Your task to perform on an android device: I'm out of meat, but I wanted to make meat soup.Use the lovelocal app to find a packet of boneless mutton.
Image 0: 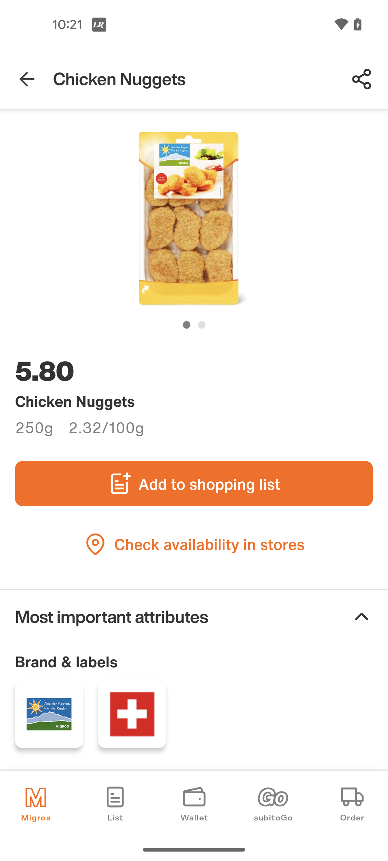
Open the lovelocal app
Step 0: open app "LoveLocal"
Image 1: 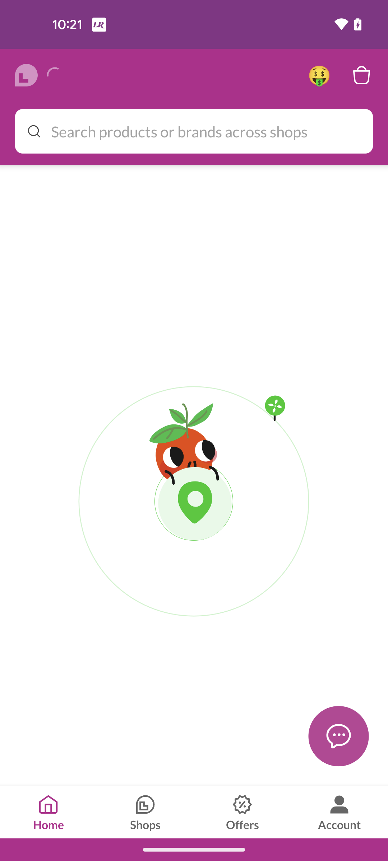
Tap on the search bar at the top of the screen
Step 1: click (206, 131)
Image 2: 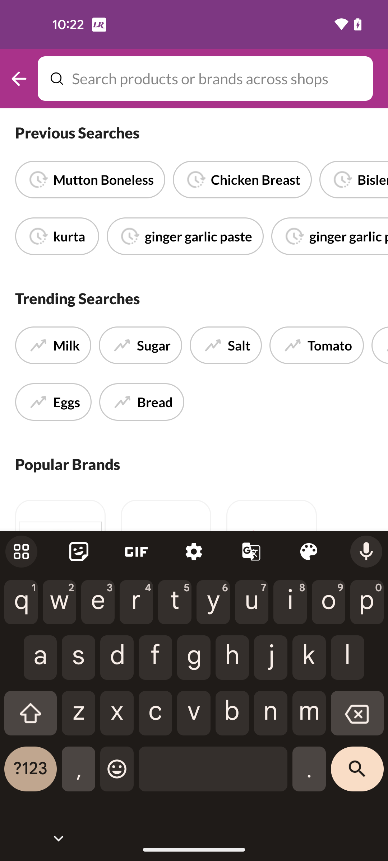
Search for boneless mutton
Step 2: type "boneless mutton"
Image 3: 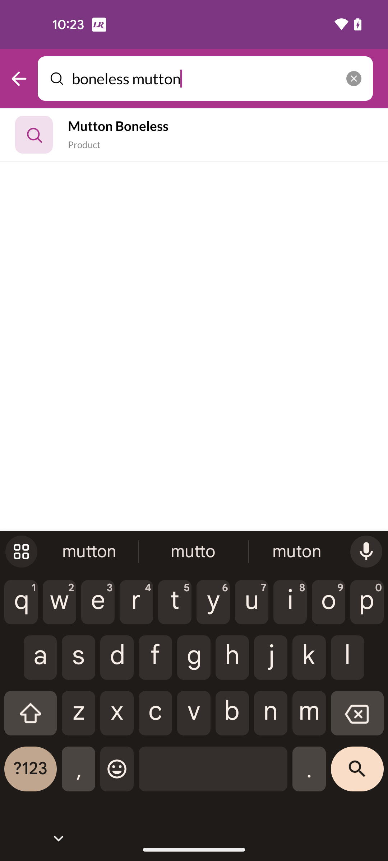
Tap on the search result
Step 3: click (220, 126)